Your task to perform on an android device: I want to view a new car file.
Image 0: 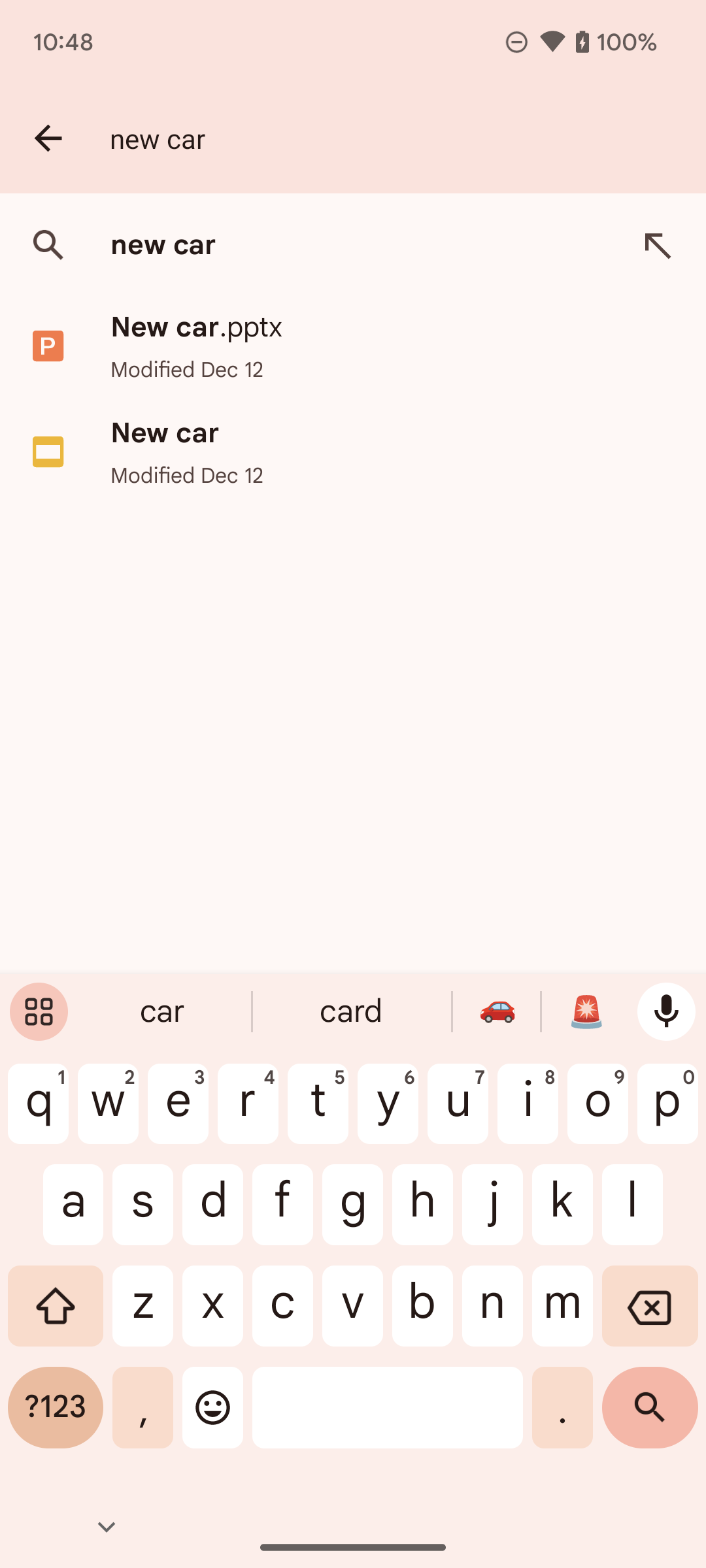
Click on the New car option on the screen.
Step 0: click (353, 451)